Your task to perform on an android device: I want to add the Nike Mercurial Superfly 9 Elite By You to the cart in the nike app.
Image 0: 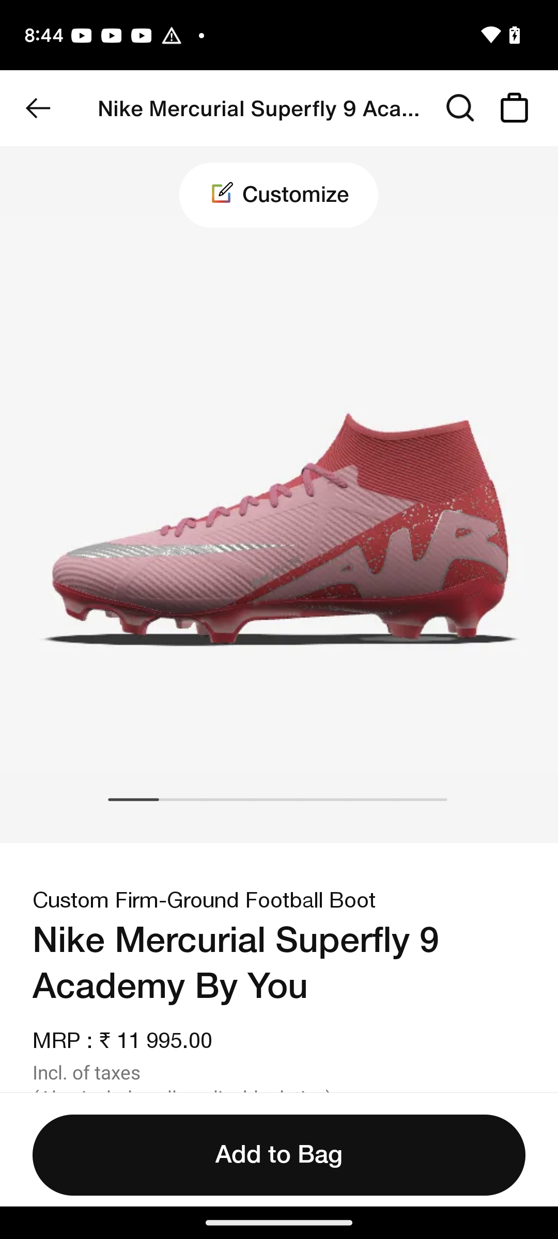
Swipe to select the size of the shoe
Step 0: scroll down
Image 1: 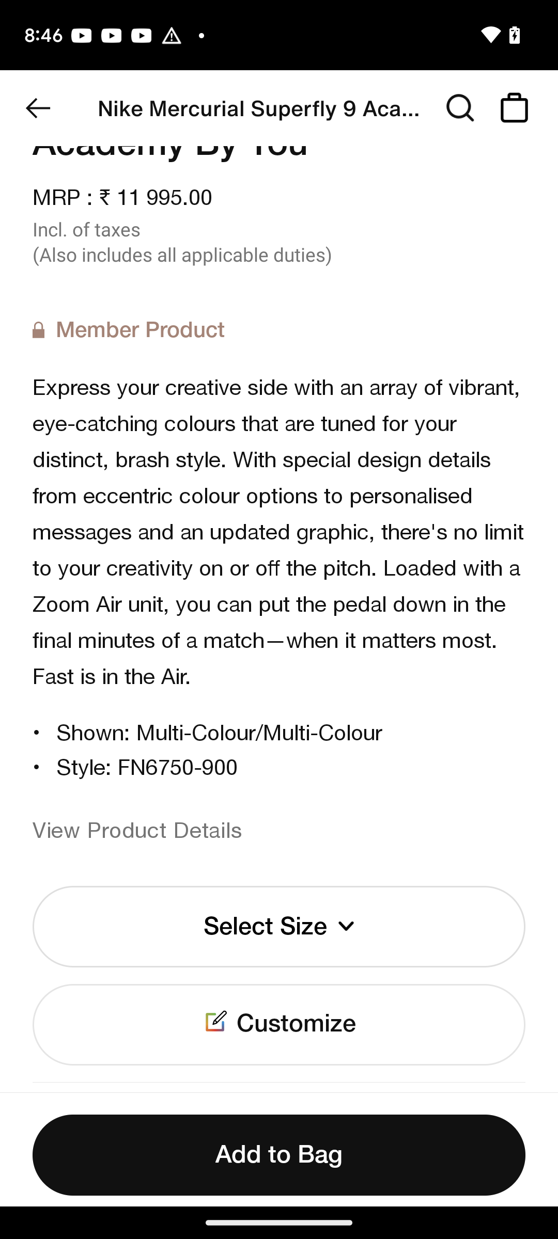
Click on select size option
Step 1: click (279, 926)
Image 2: 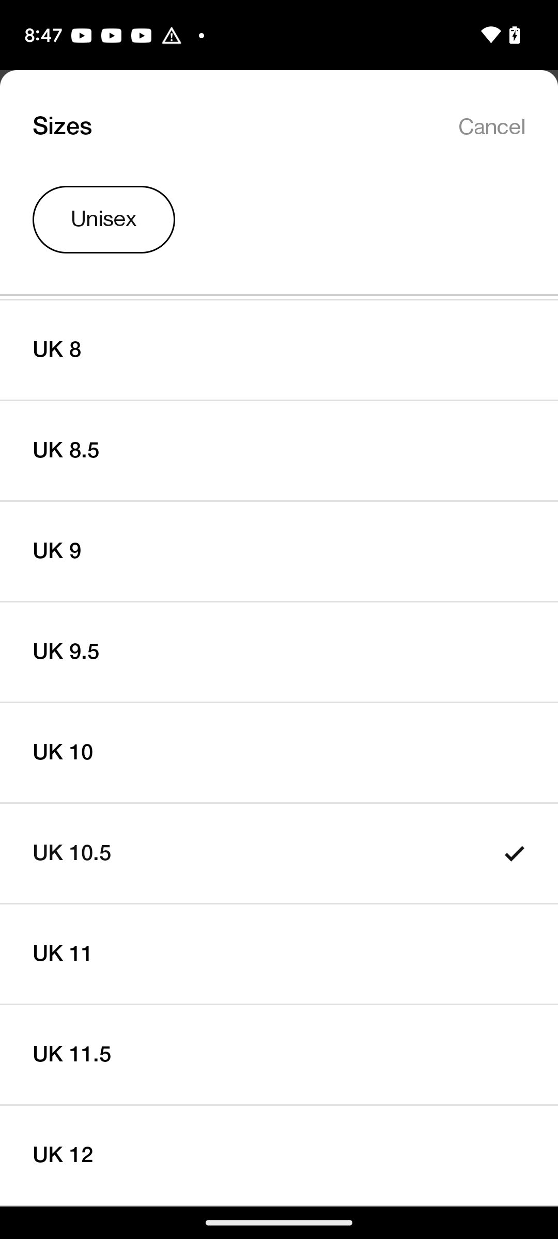
Click on UK 9 option
Step 2: click (278, 551)
Image 3: 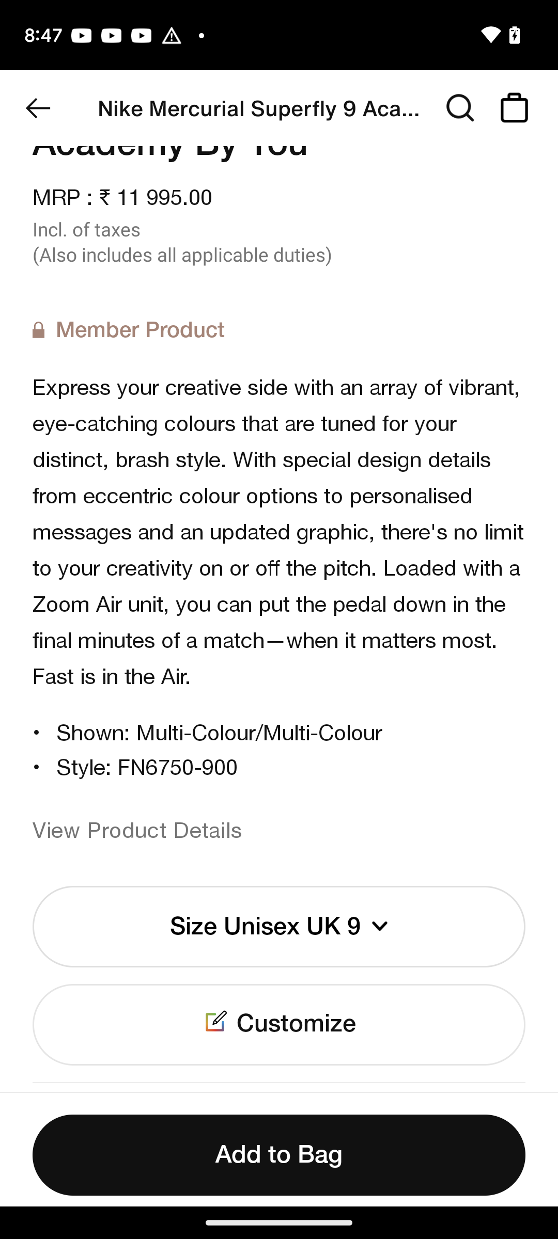
Click on add to bag option
Step 3: click (278, 1154)
Image 4: 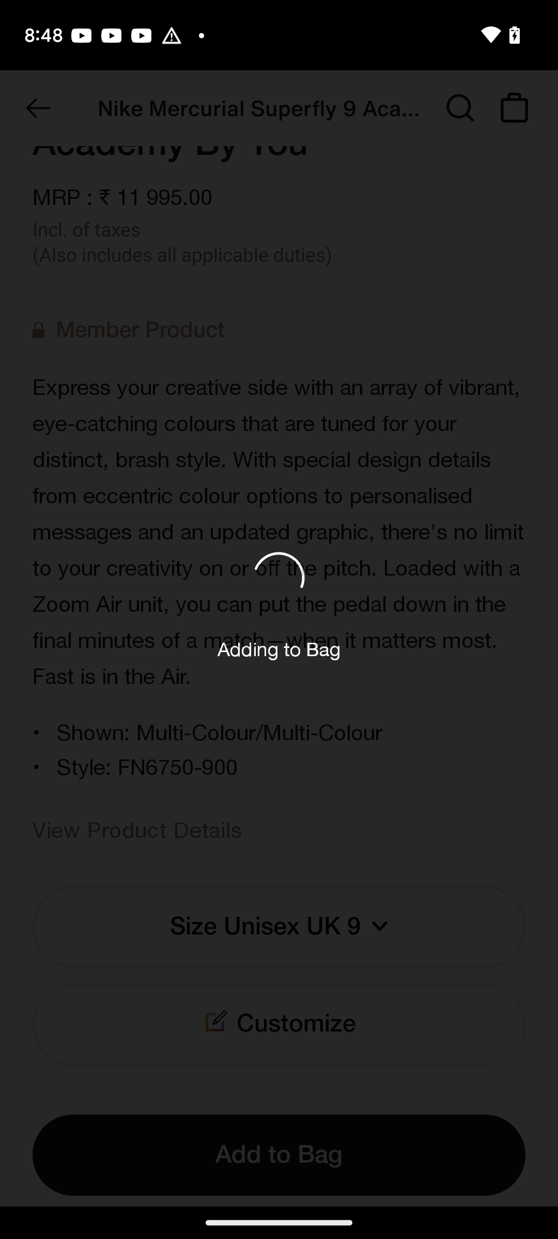
Click on add to bag option
Step 4: wait